Your task to perform on an android device: Report Samsung Galaxy S20 product with reason Price gouging in Report category
Image 0: 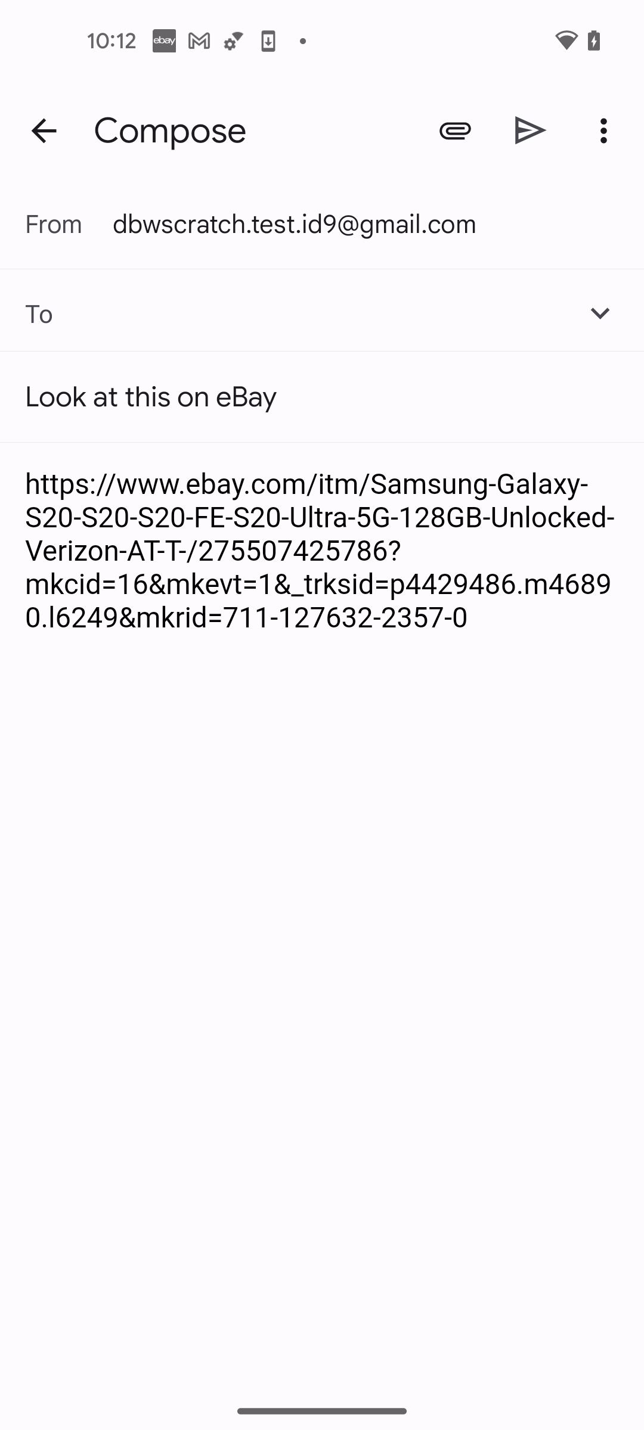
go back to the previous page
Step 0: press back button
Image 1: 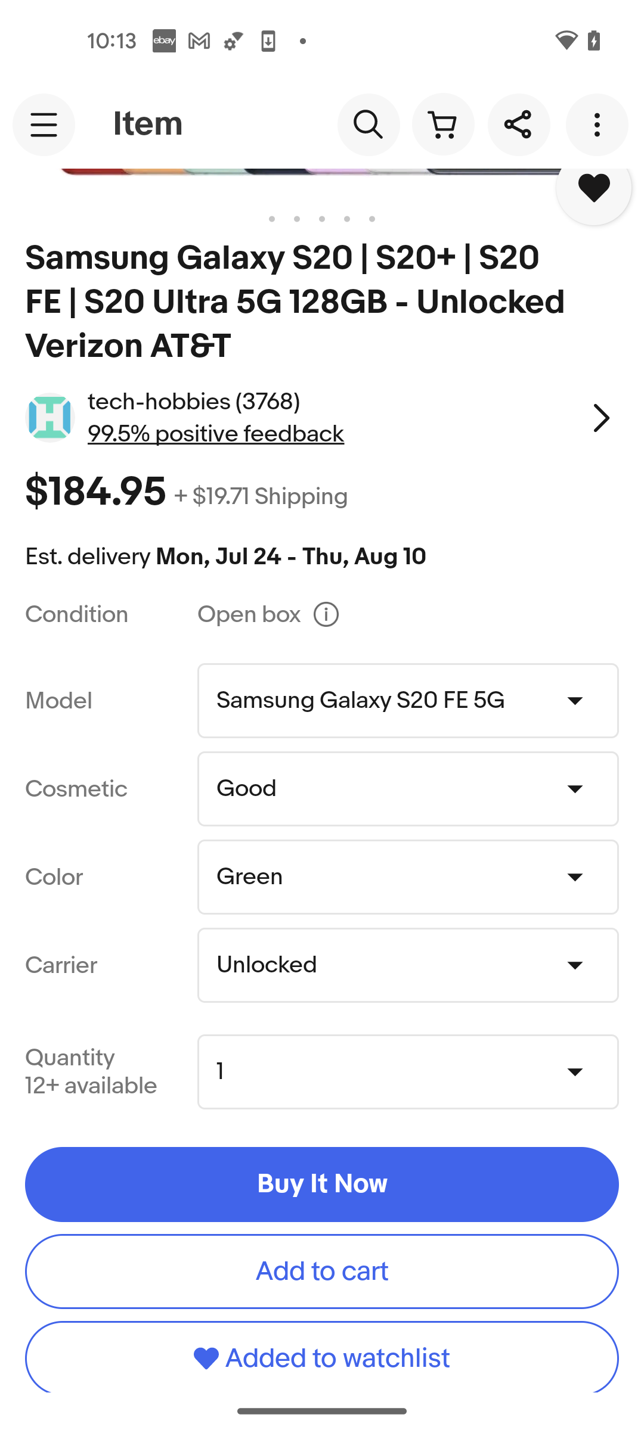
Click on the more icon at the top right corner of the screen
Step 1: click (600, 125)
Image 2: 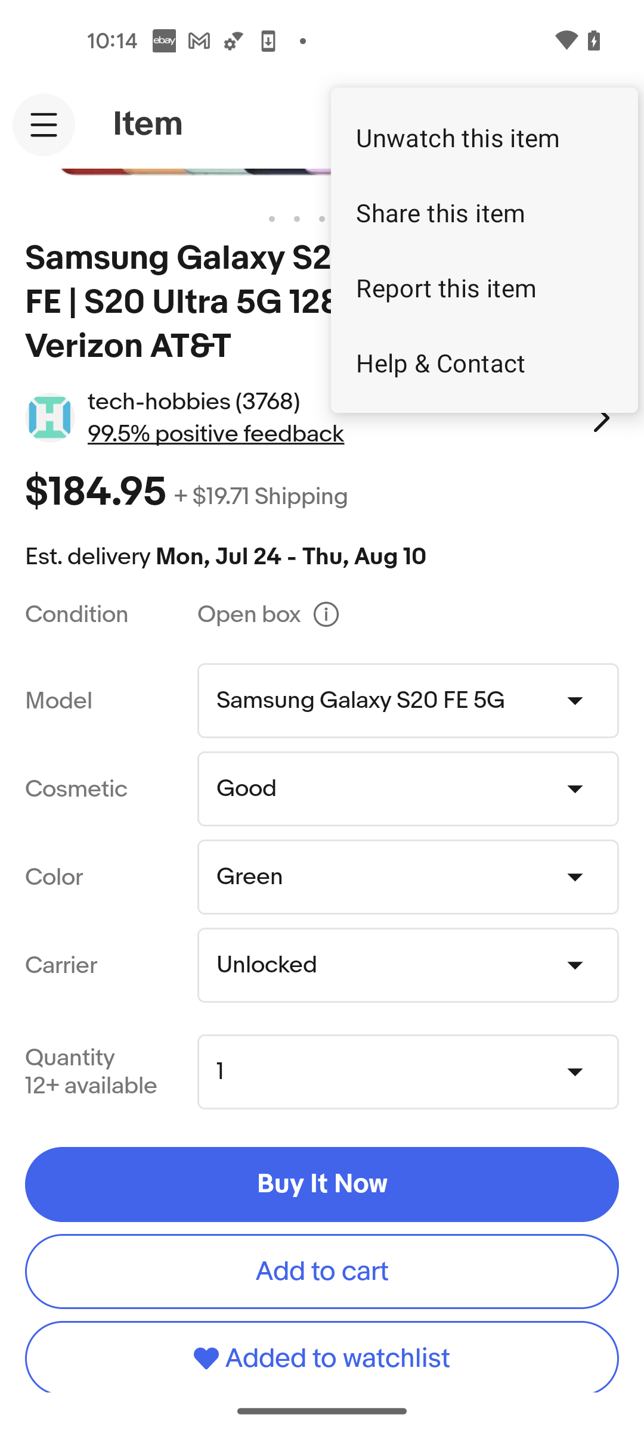
Click on the Report this item option at the top right corner of the screen
Step 2: click (423, 304)
Image 3: 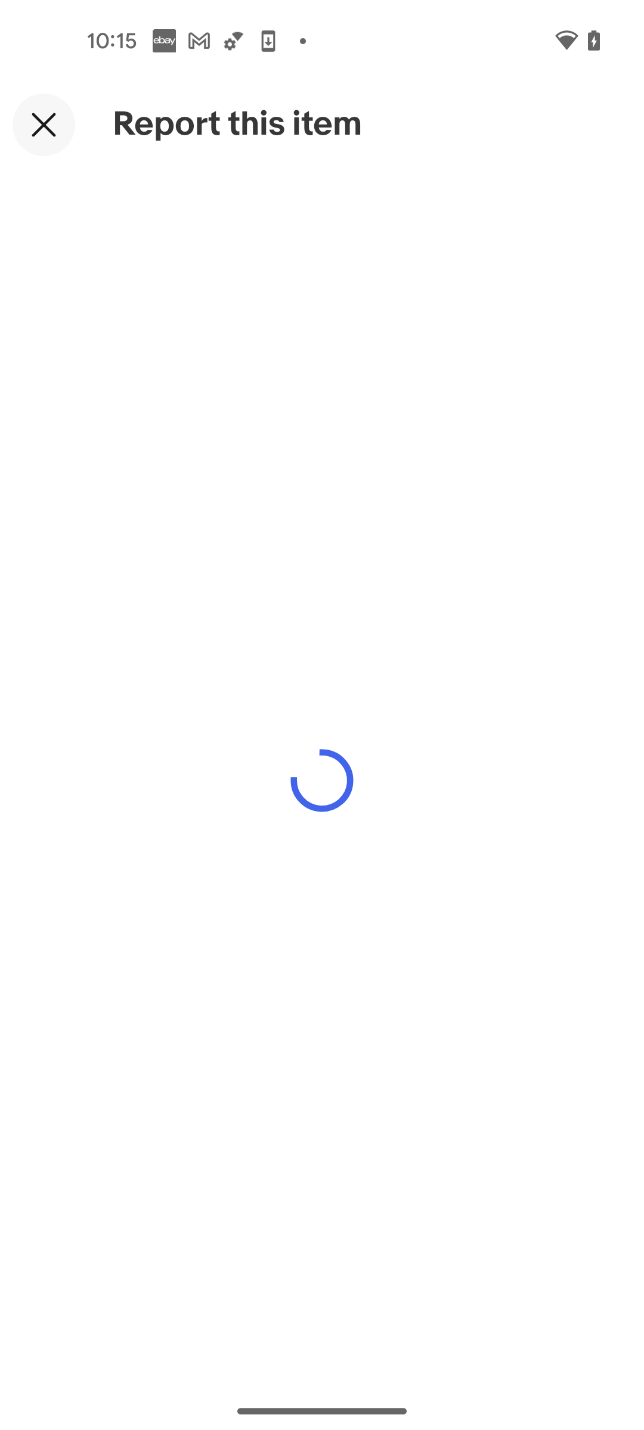
Click on the Report this item option at the top right corner of the screen
Step 3: wait
Image 4: 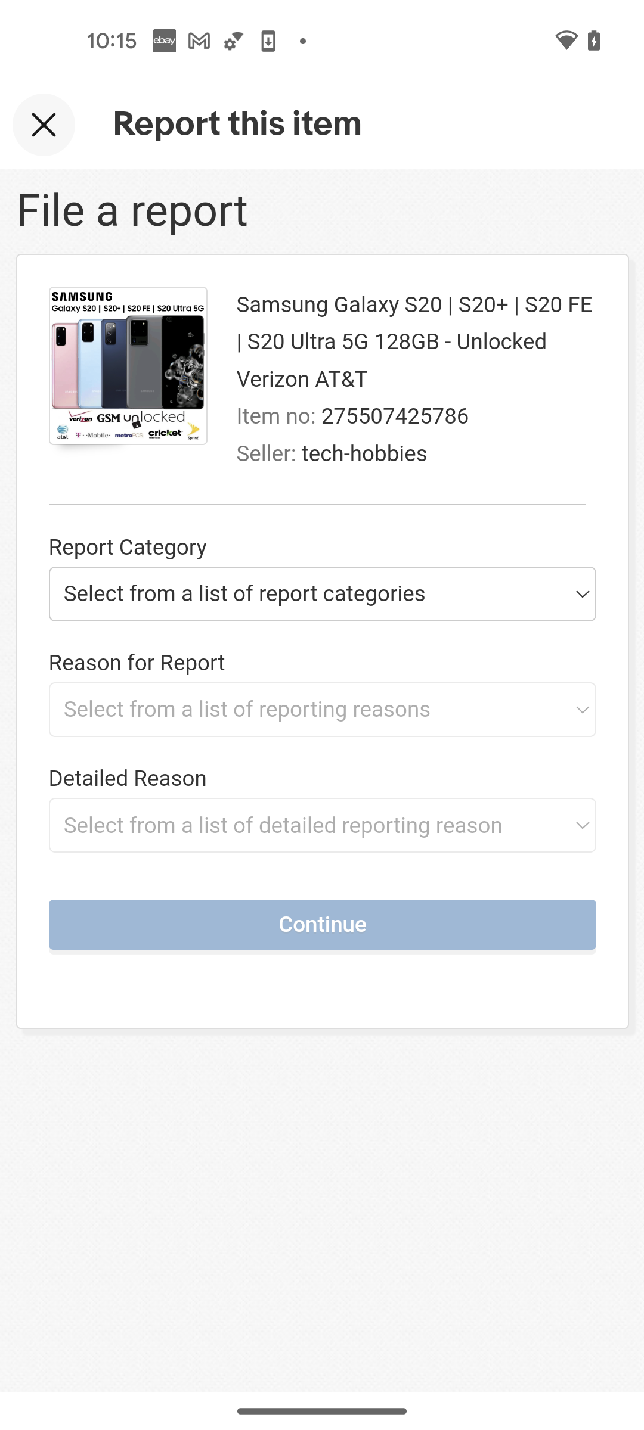
Click on the dropdown icon under Report category
Step 4: click (321, 593)
Image 5: 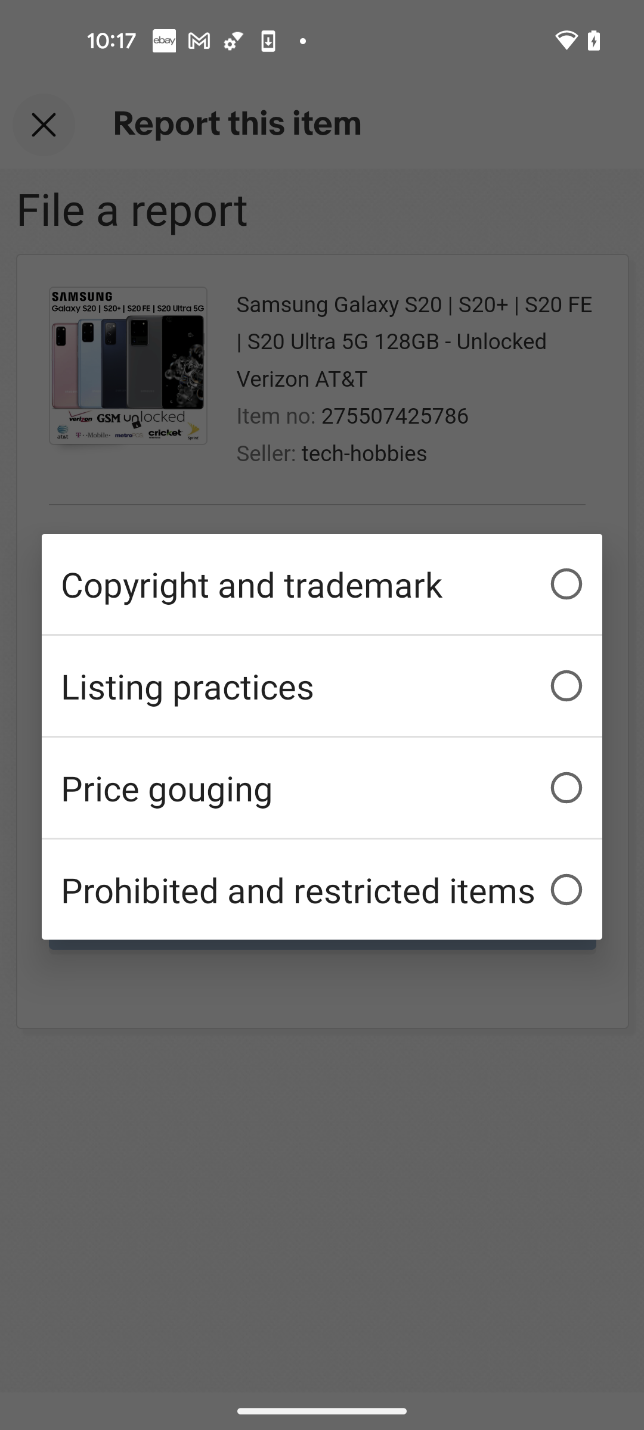
Select Price gouging option 
Step 5: click (322, 787)
Image 6: 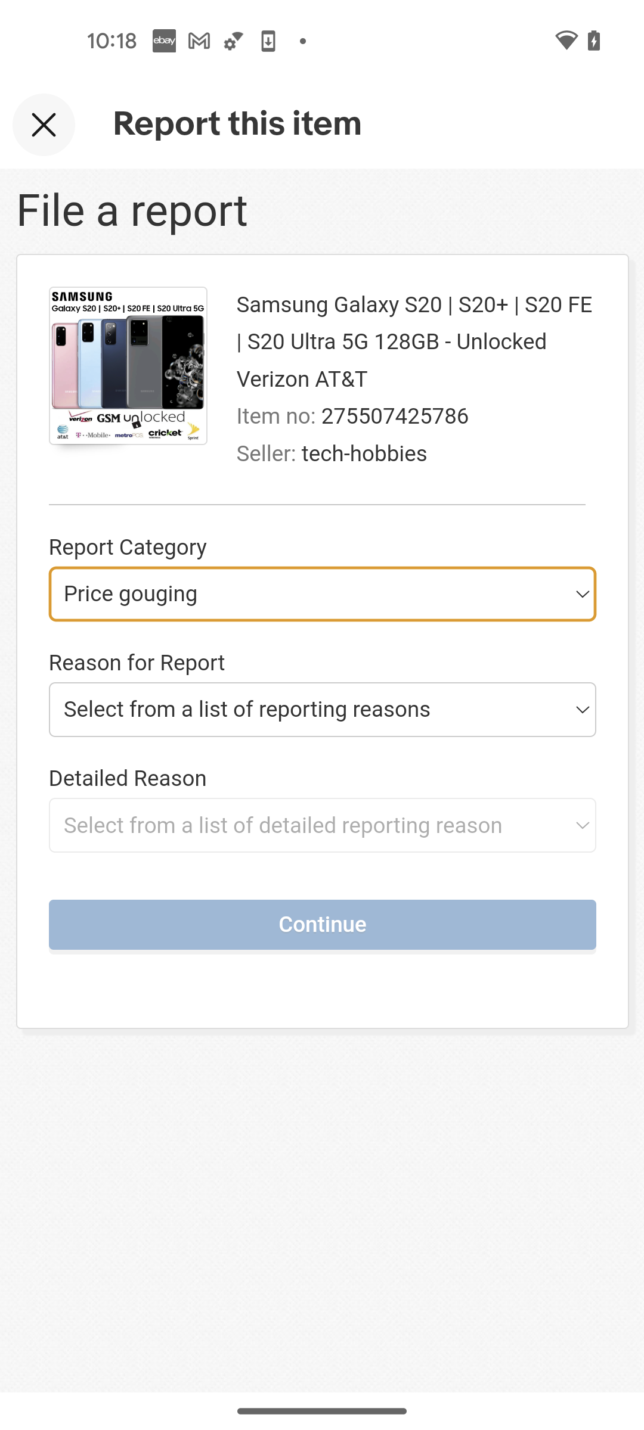
Click on the drop-down icon under Reason for Report
Step 6: click (321, 709)
Image 7: 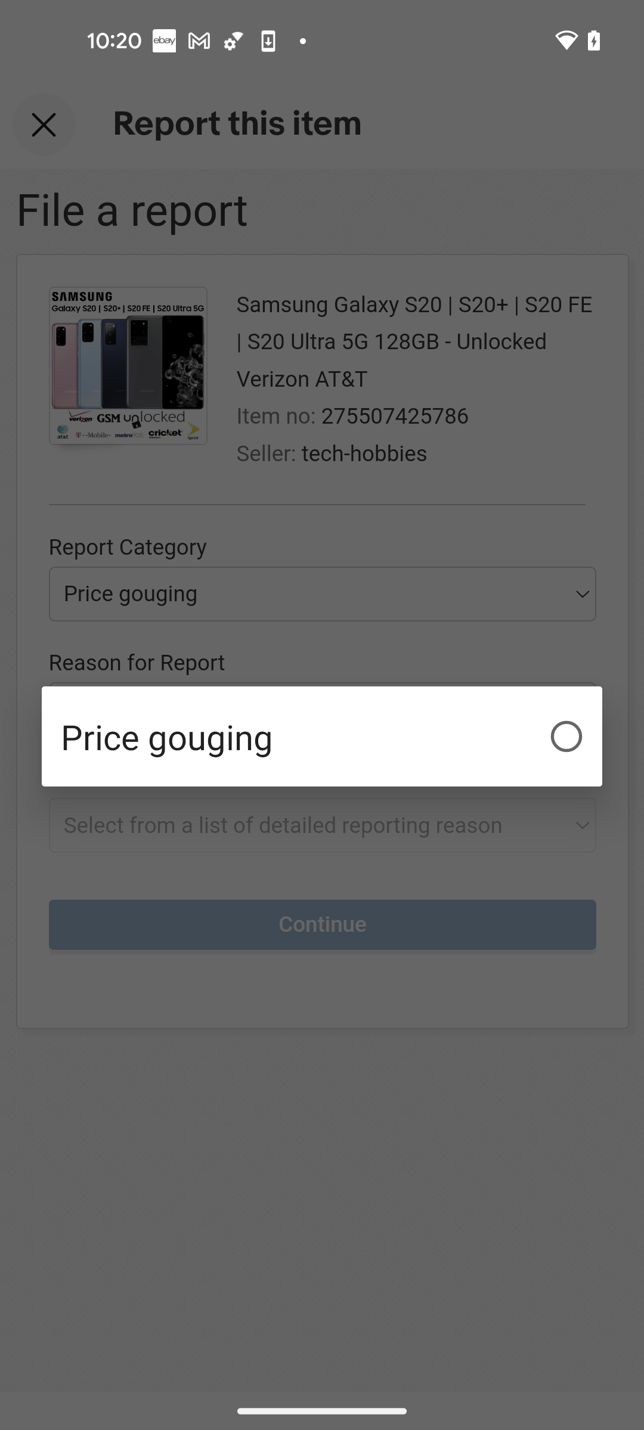
Select Price gouging
Step 7: click (322, 736)
Image 8: 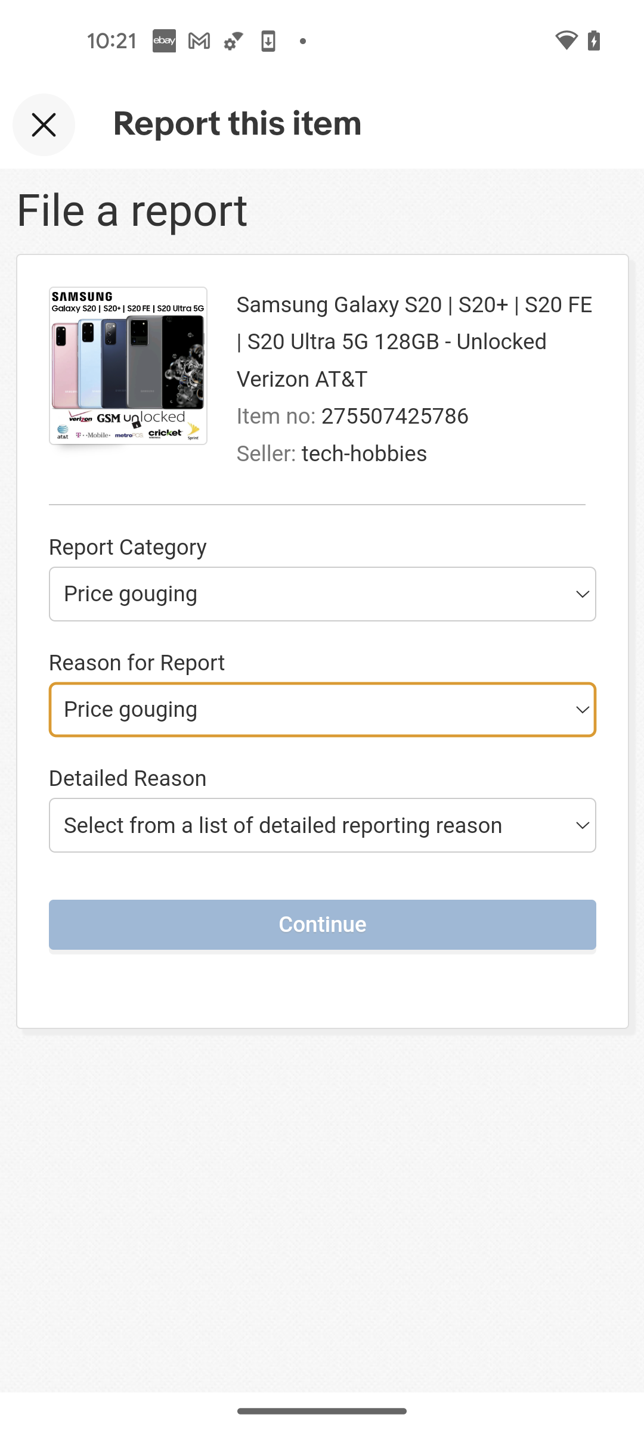
Click on the drop-down icon under Detailed Reason
Step 8: click (321, 825)
Image 9: 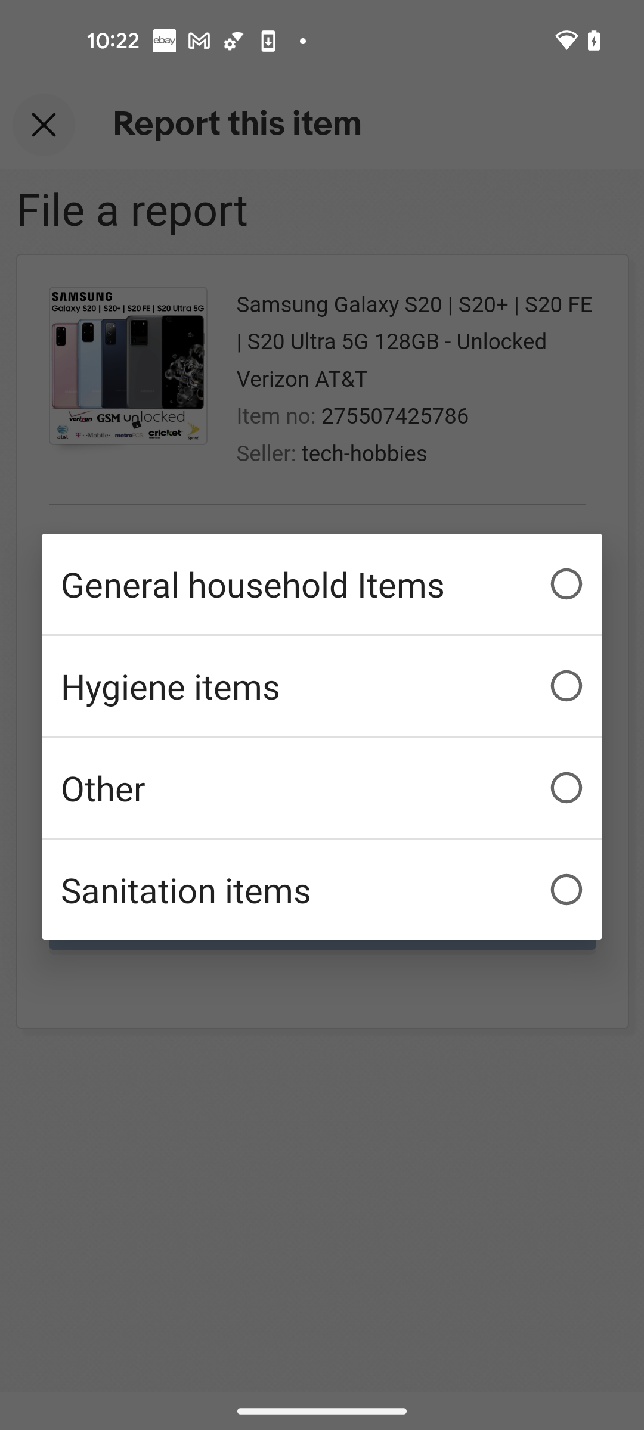
Select other option
Step 9: click (322, 787)
Image 10: 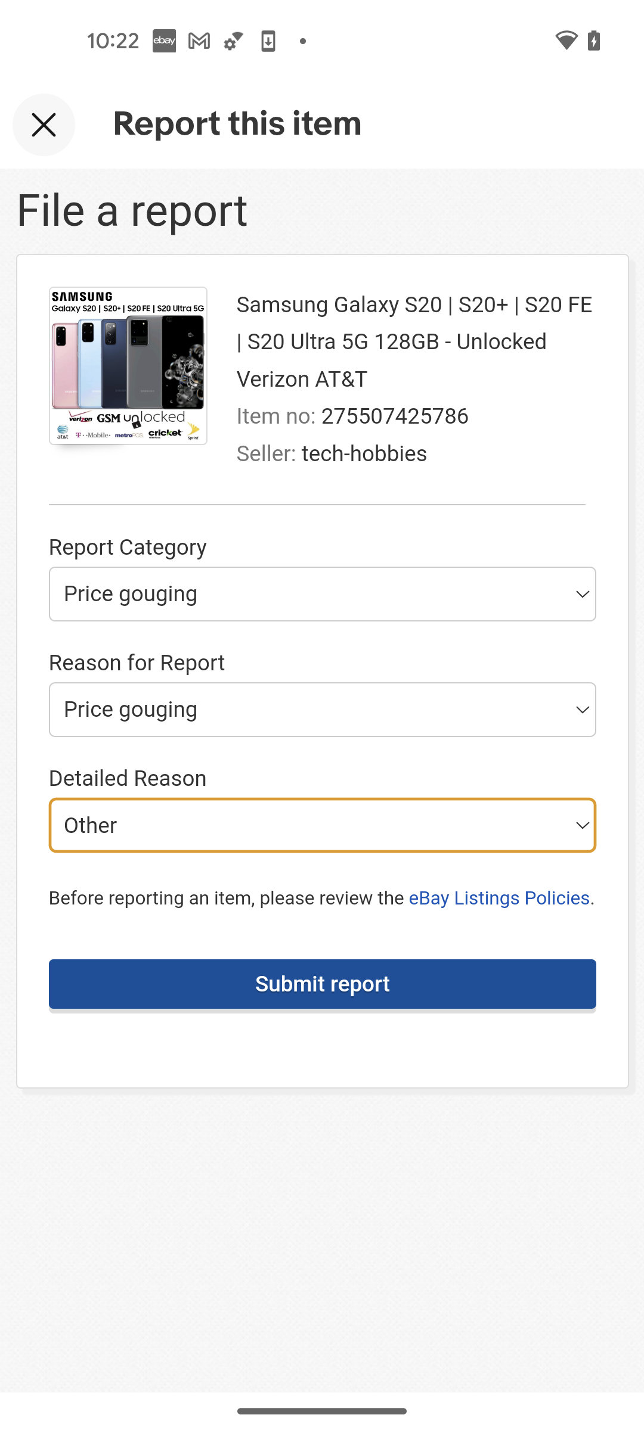
Click on the Submit report button 
Step 10: click (321, 984)
Image 11: 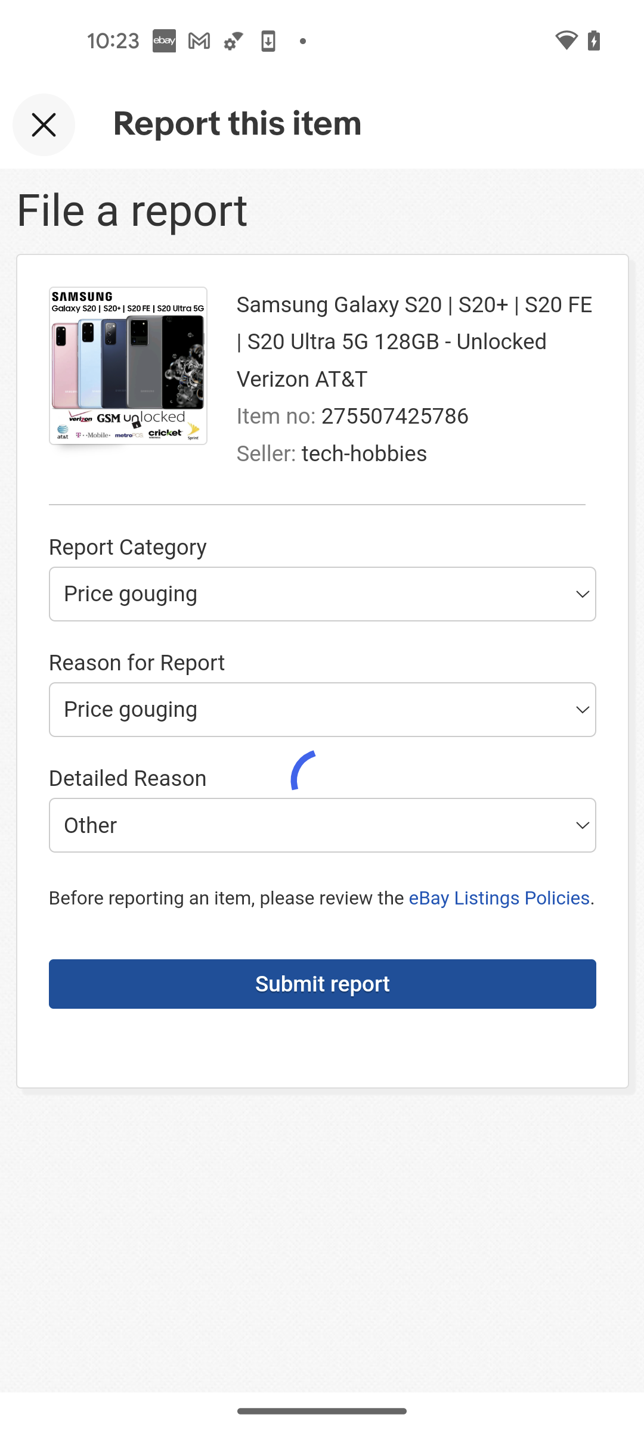
Click on the Submit report button 
Step 11: wait